Your task to perform on an android device: View the details of the flight with "Massy Airlines". Starting at 14:15 on the 21st of October for me on the ixigo app.
Image 0: 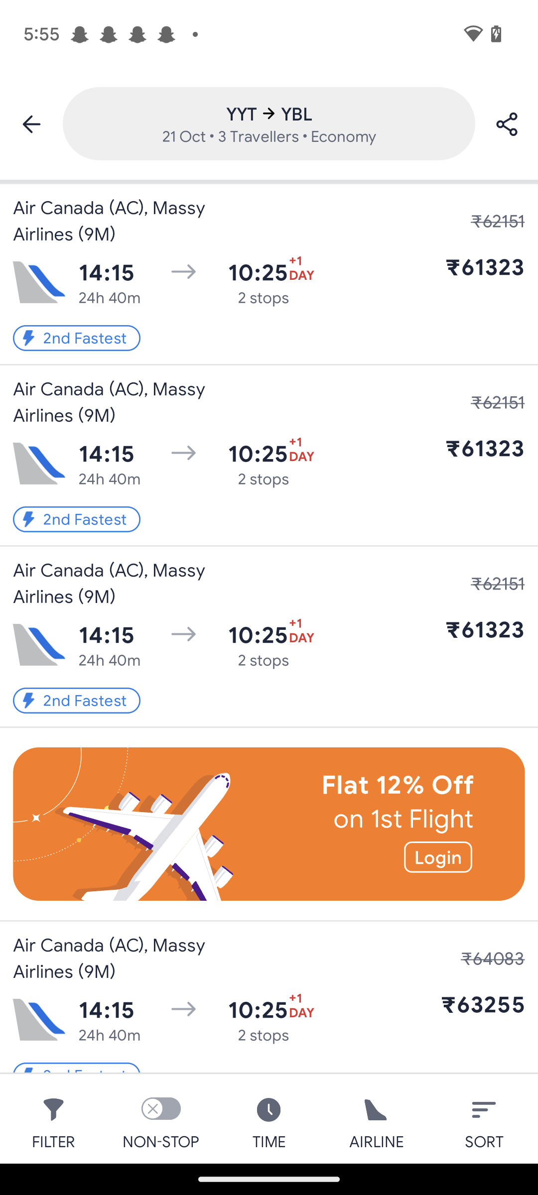
Click on the first flight  starting at 14:15.
Step 0: click (140, 221)
Image 1: 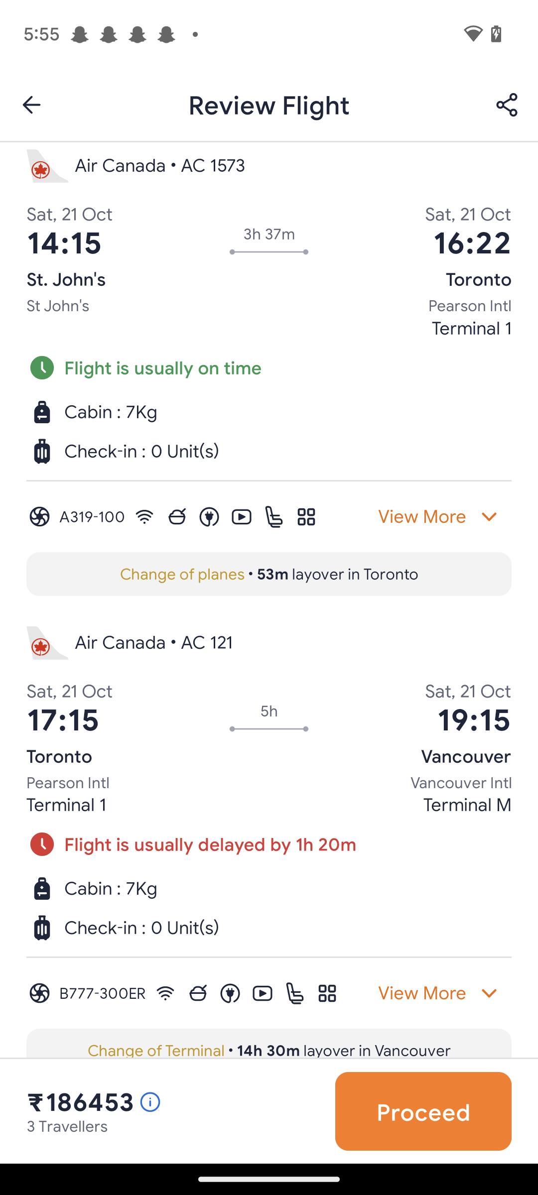
Click on the tab View More  at the bottom right corner of the first tab.
Step 1: click (410, 516)
Image 2: 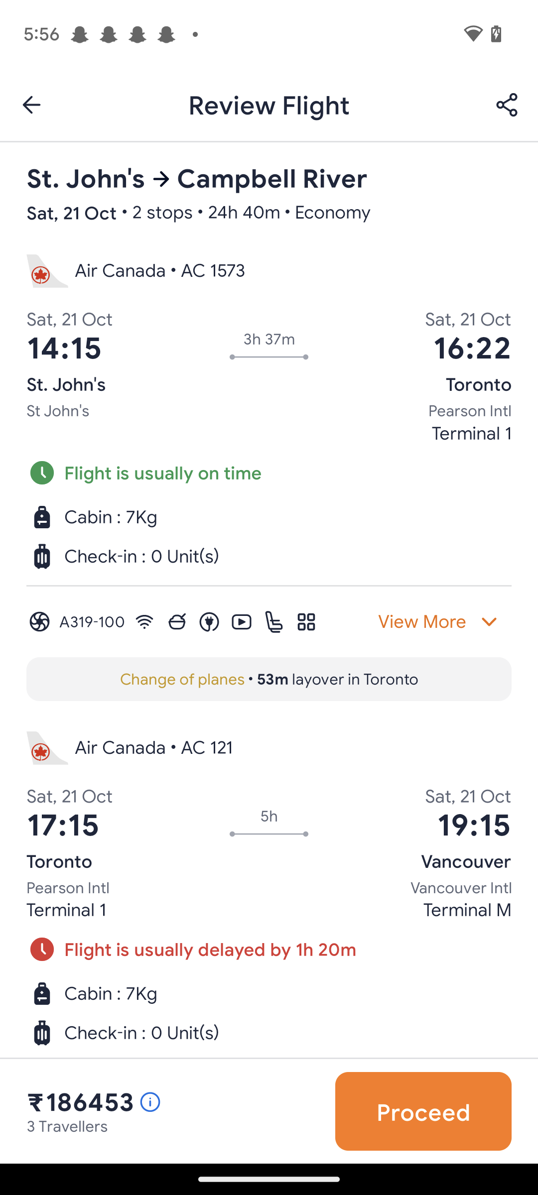
Click on the tab View More  at the bottom right corner of the first tab.
Step 2: click (422, 621)